Your task to perform on an android device: Go to the Shopclues app and look for double-sided adhesive foam tape because I want to beautify my room.
Image 0: 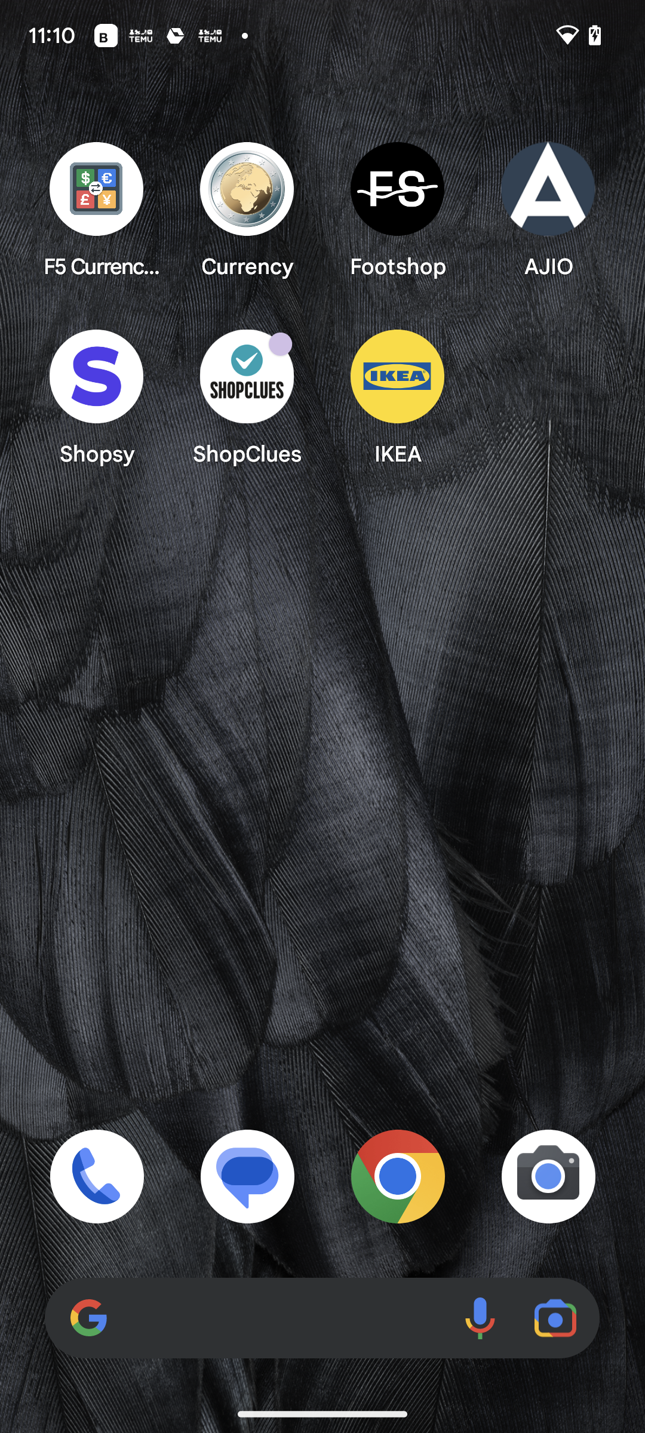
Open the Shopclues app.
Step 0: open app "ShopClues"
Image 1: 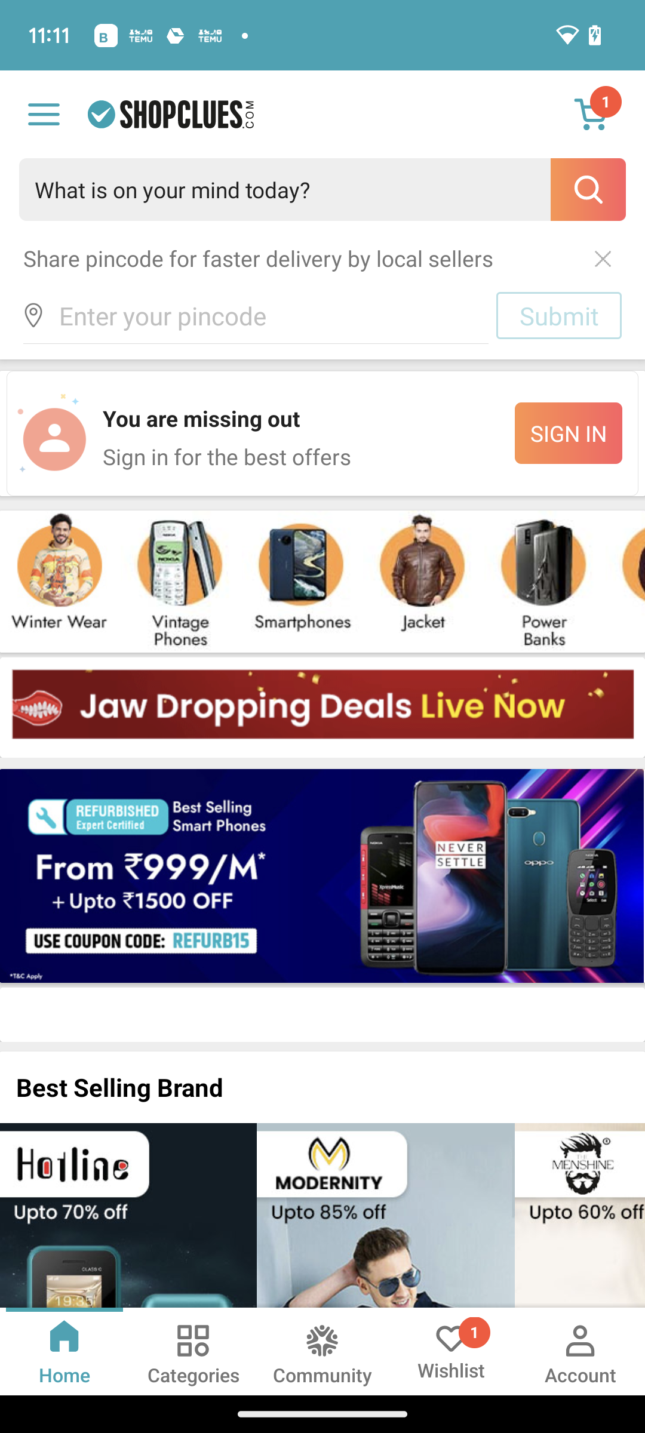
Click on the search bar at the top of the screen.
Step 1: click (322, 189)
Image 2: 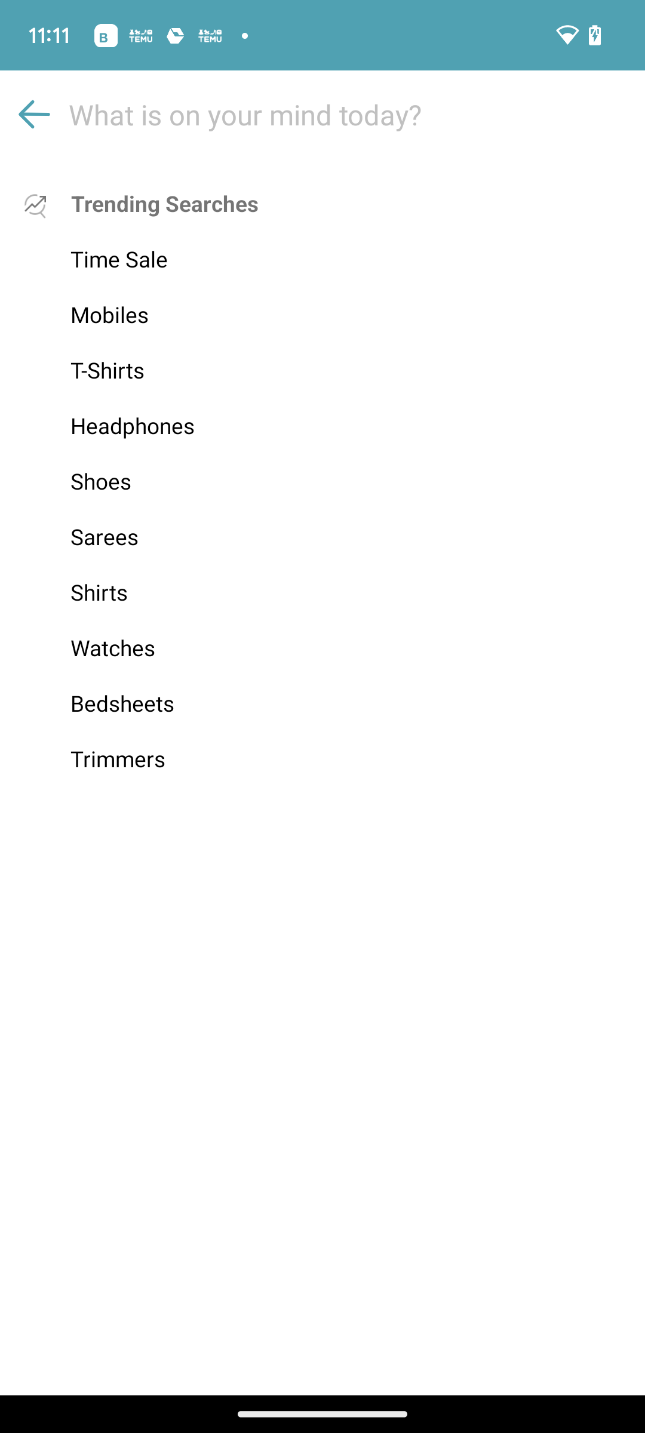
Click on the search bar at the top of the screen.
Step 2: click (322, 114)
Image 3: 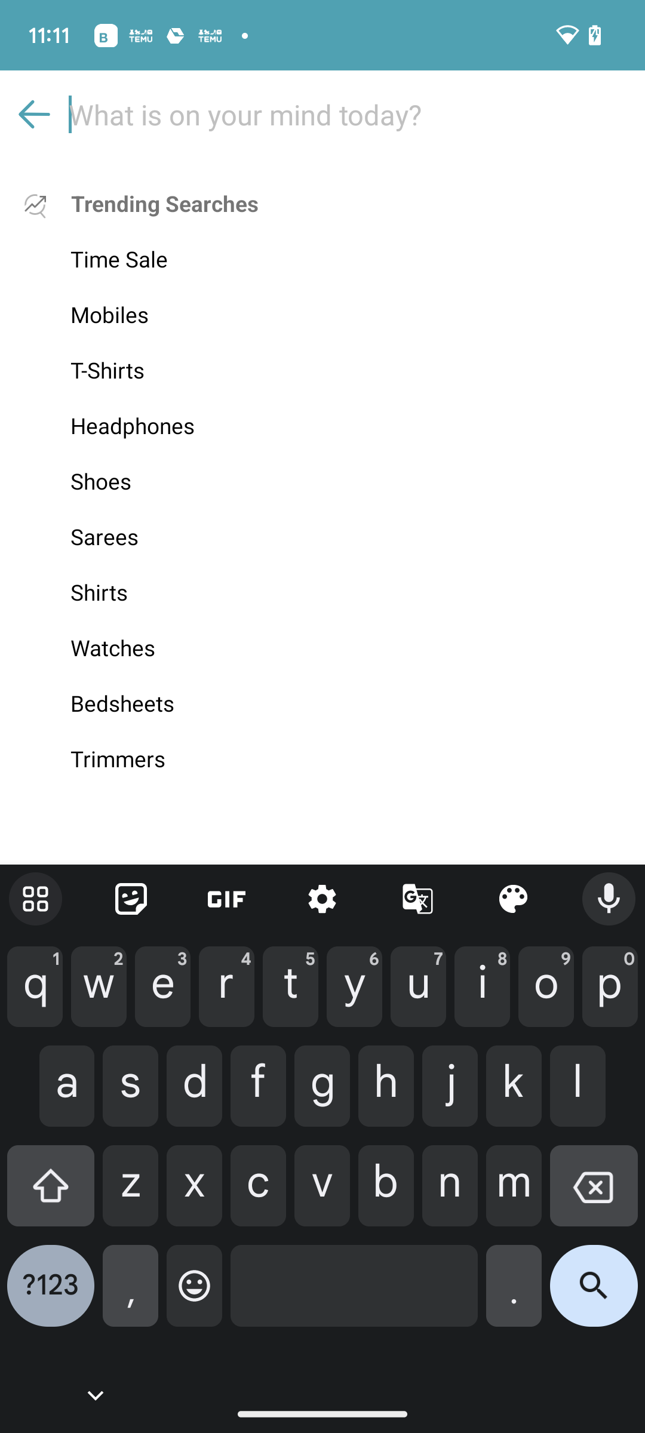
Type double sided adhesive foam tape in the search bar.
Step 3: type "Type double sided adhesive foam tape "
Image 4: 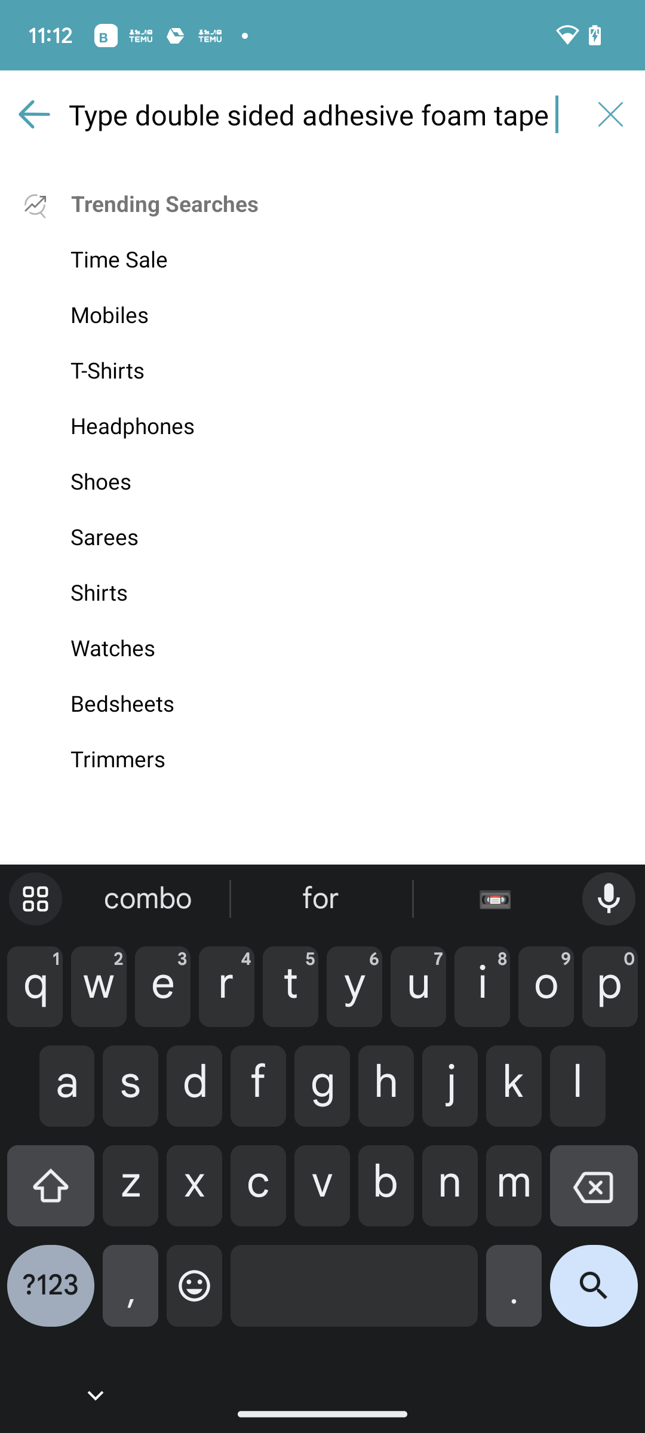
Type double sided adhesive foam tape in the search bar.
Step 4: type "double sided adhesive foam tape "
Image 5: 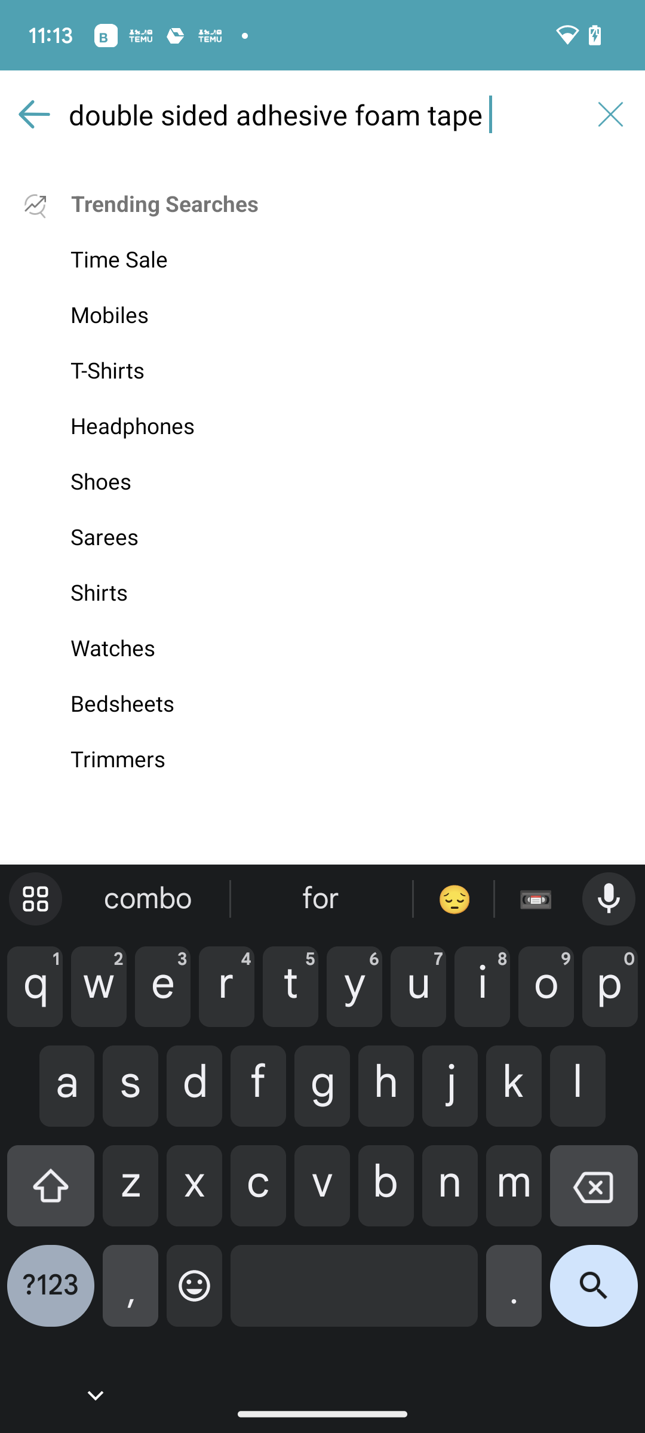
Click on the search icon at the bottom right corner of the screen.
Step 5: click (594, 1295)